Your task to perform on an android device: I want to check the details of the Amtrak Acela train between 1 p.m. and 4 p.m. on the Wanderu app since it appears to be wonderful from the profile, but I also want to learn more about the intricacies.
Image 0: 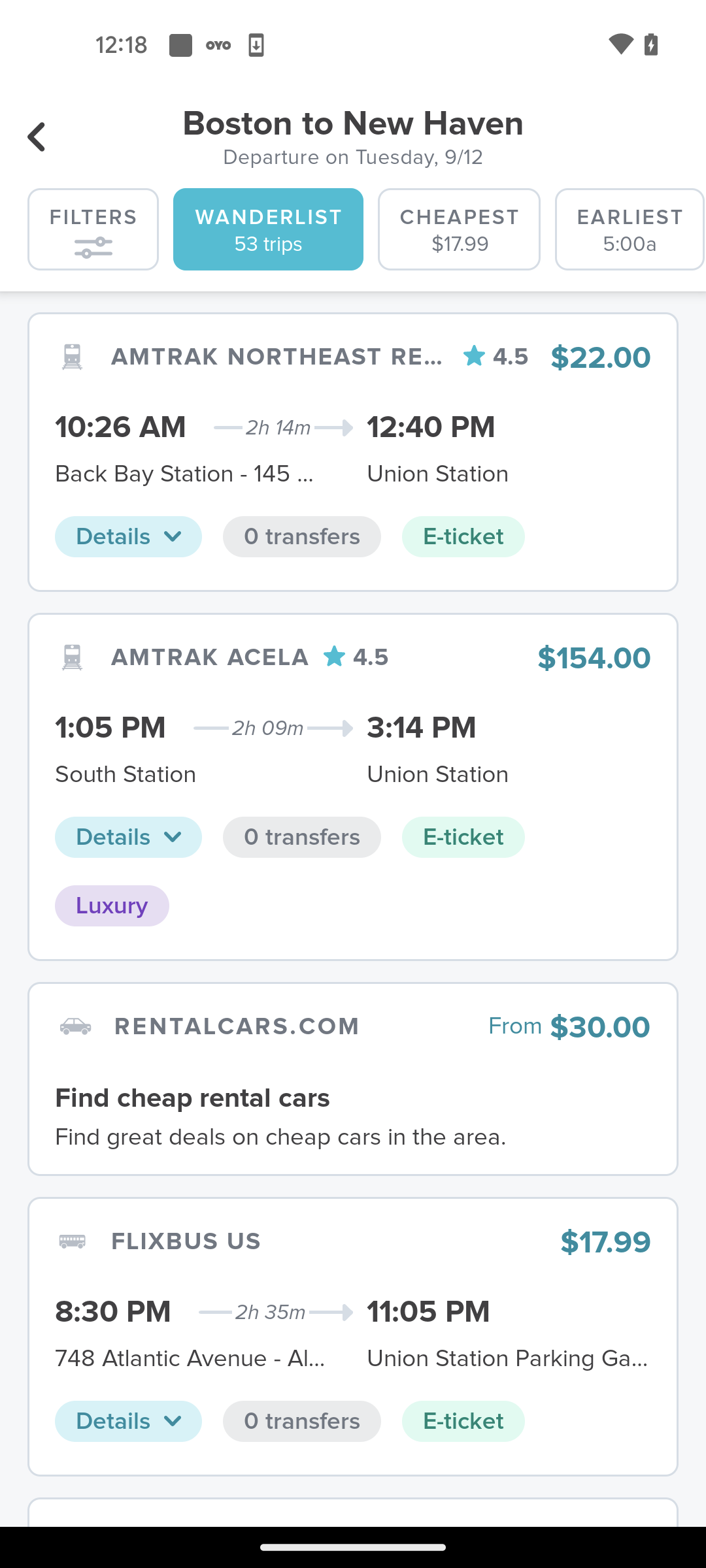
Open the AMTRAK ACELA train option
Step 0: click (209, 657)
Image 2: 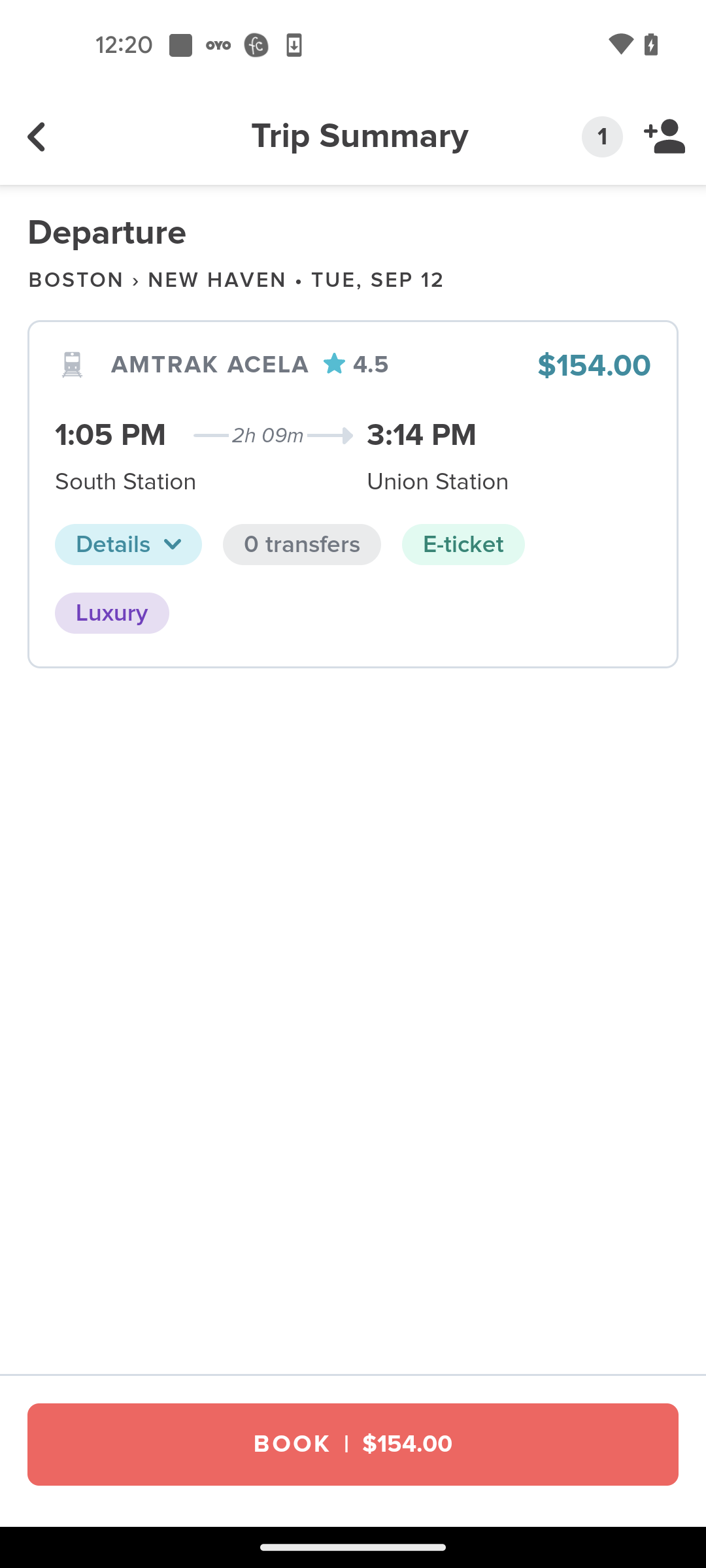
Click on the Details option
Step 2: click (128, 544)